Your task to perform on an android device: Open the Any.do app and filter the tasks by priority.
Image 0: 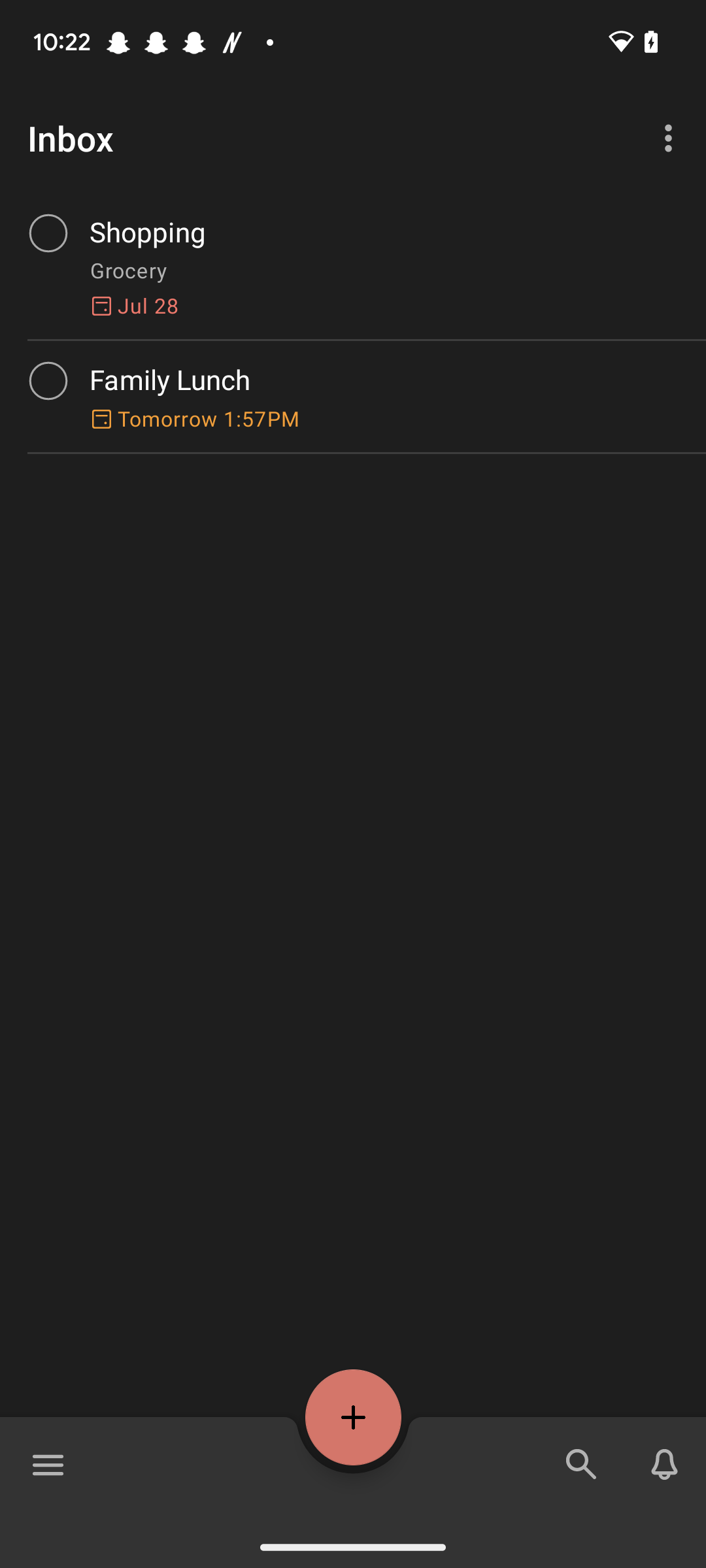
Open the Any.do app
Step 0: open app "Any.do"
Image 2: 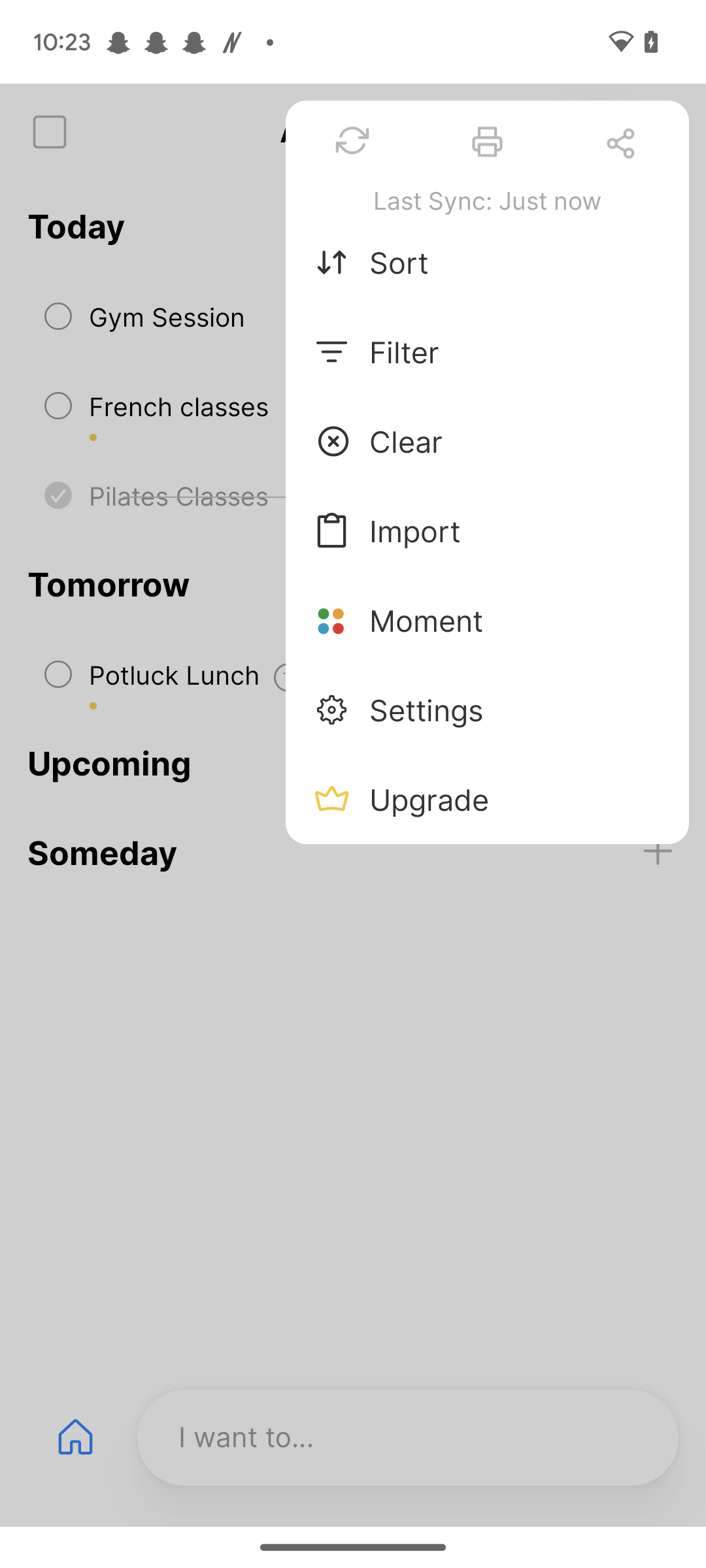
Click on the filter option
Step 2: click (516, 351)
Image 3: 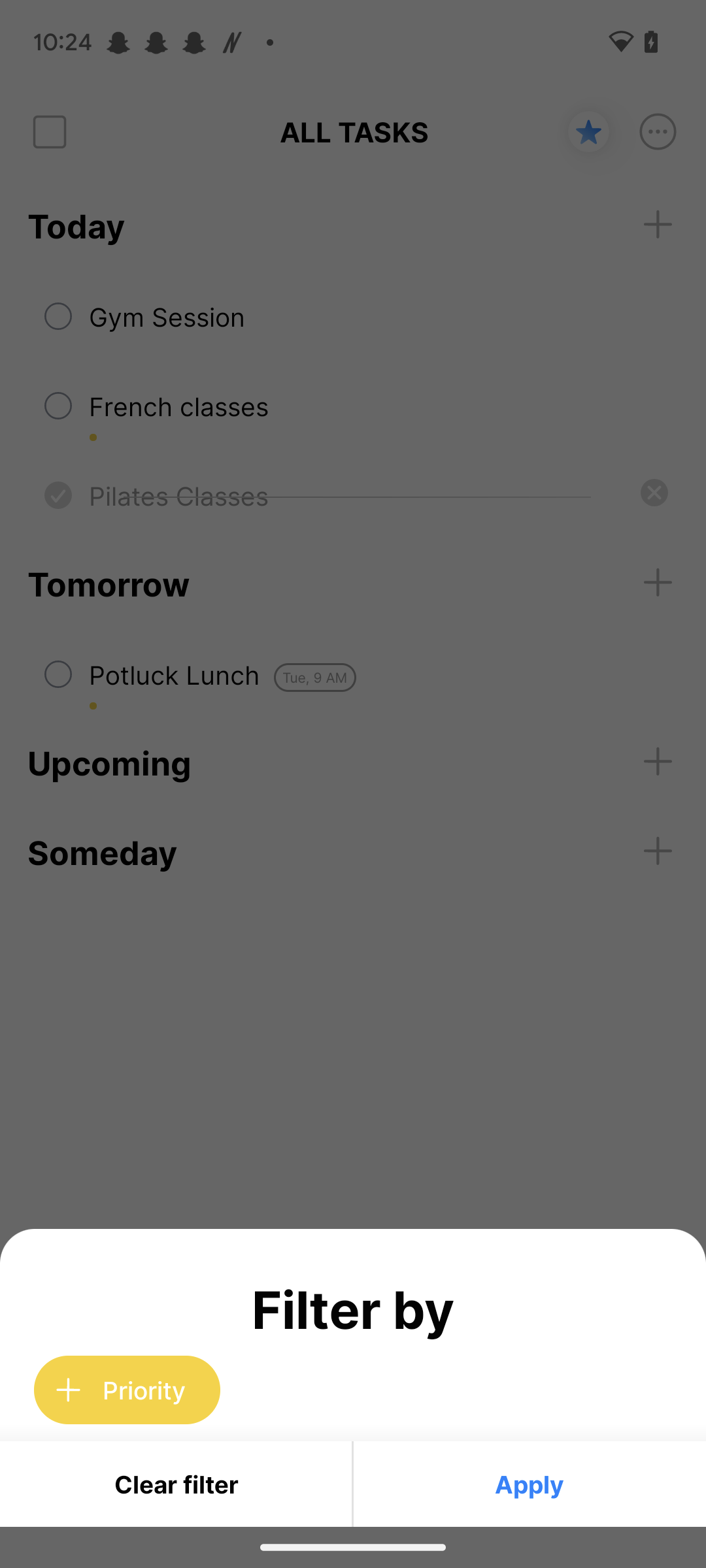
Click on the priority option
Step 3: click (154, 1394)
Image 4: 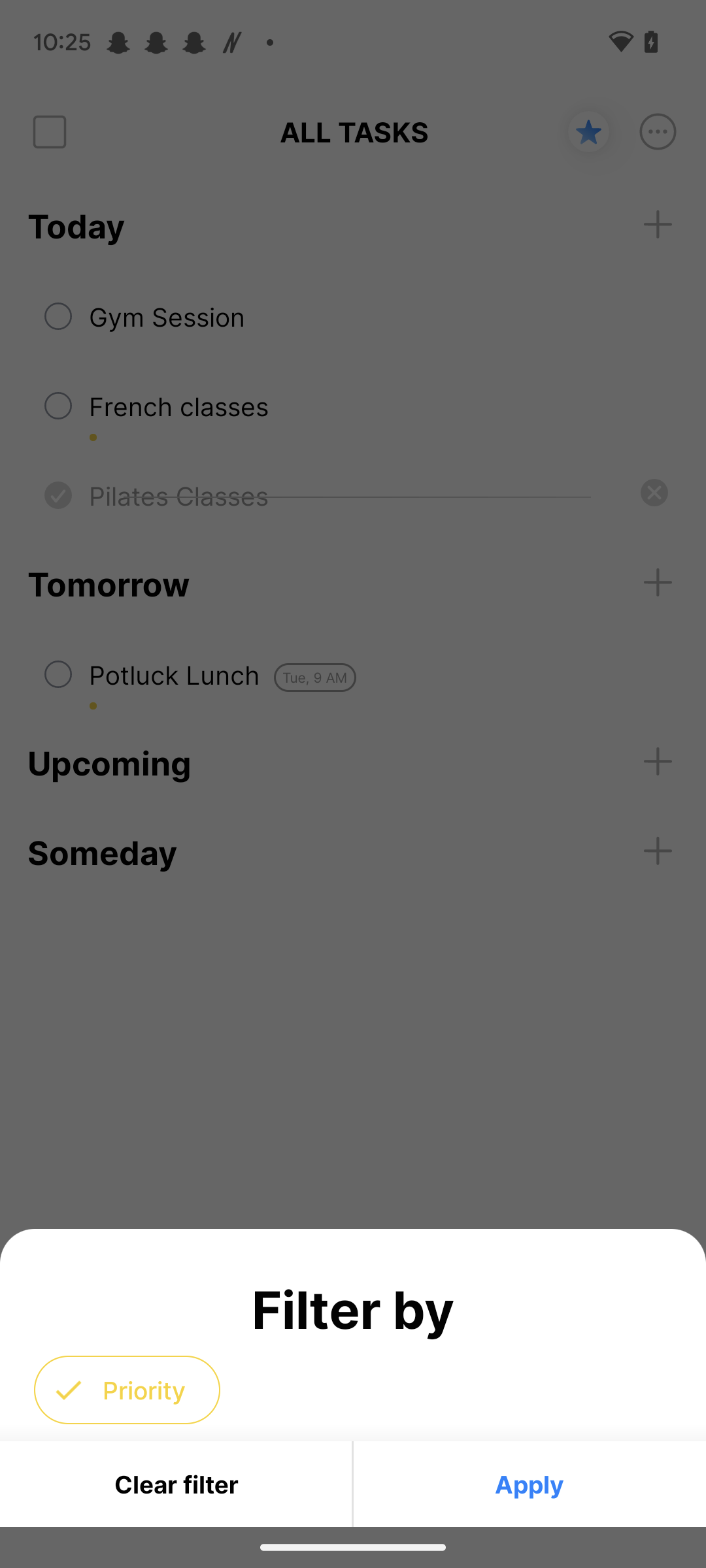
Click on the apply button
Step 4: click (529, 1484)